Your task to perform on an android device: I am finding Men SolidDivine Slip On Shoes suitable for my father , view the details of the same in the NNNow app
Image 0: 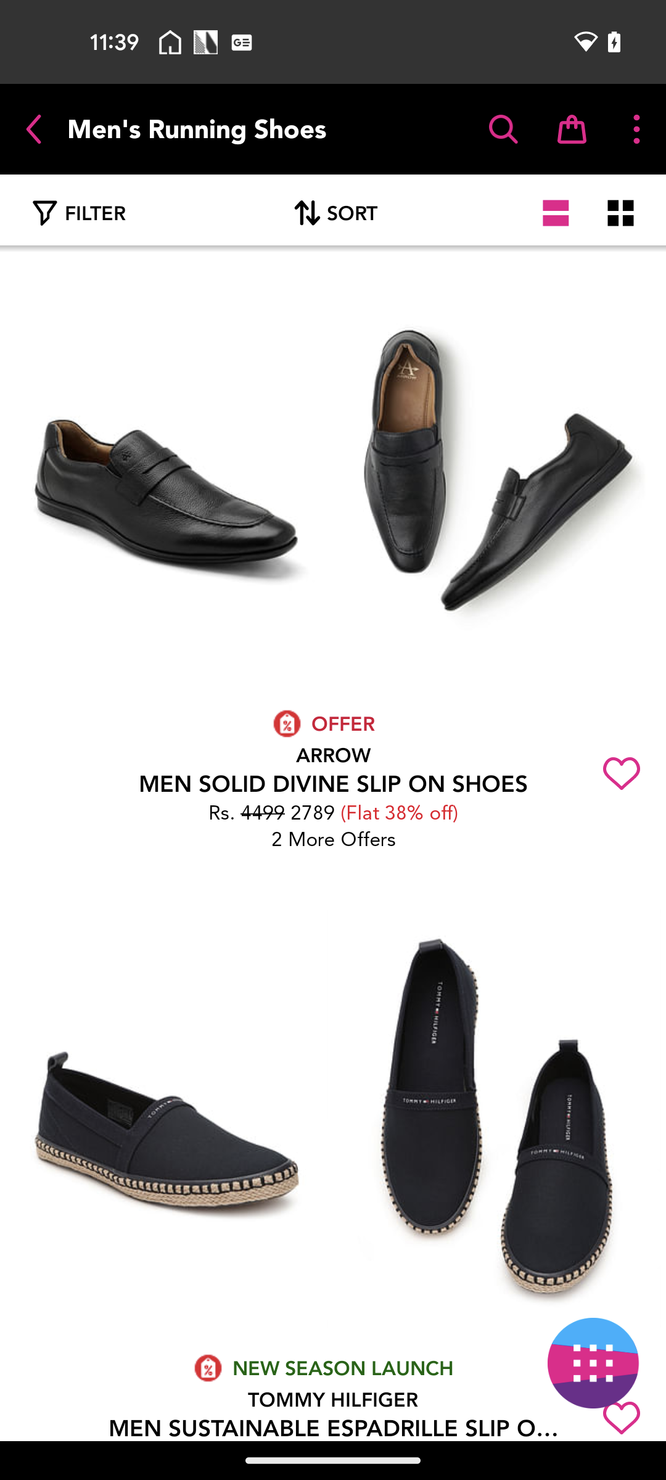
Click on the Men Solid Divine Slip On Shoes 
Step 0: click (231, 445)
Image 1: 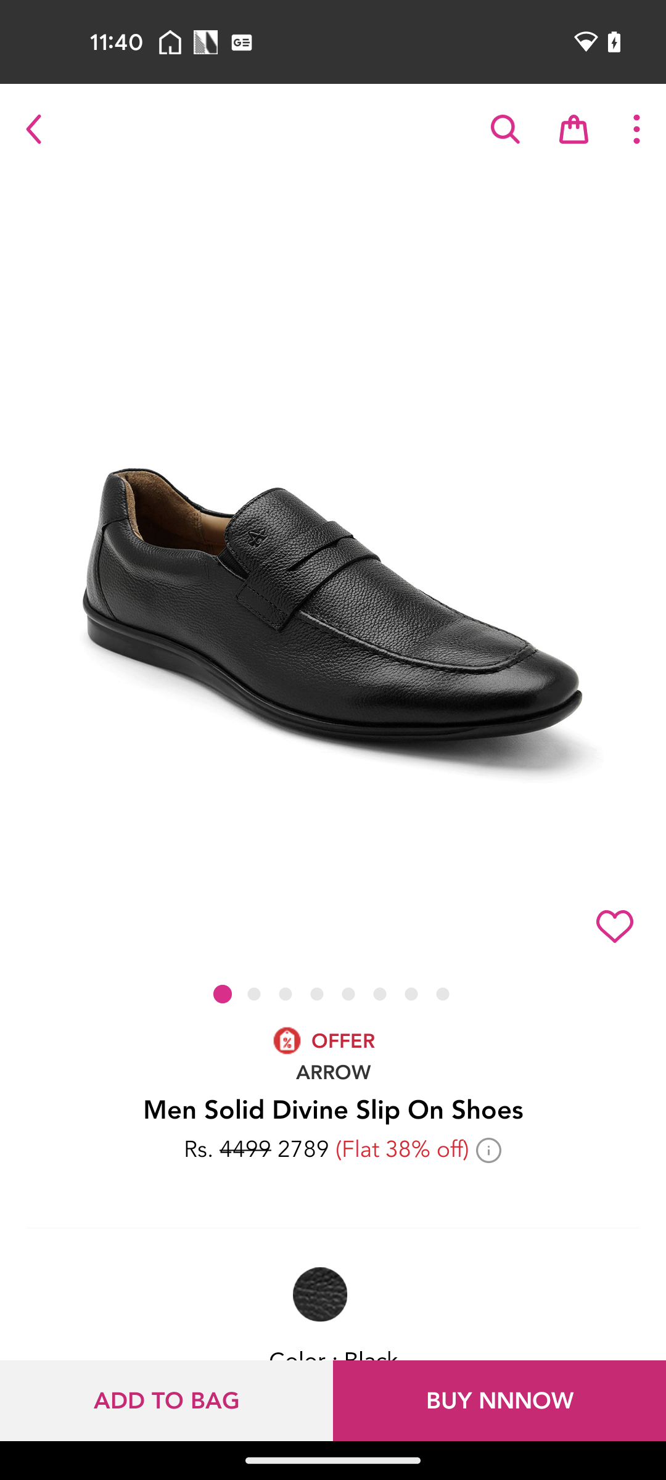
Swipe up to view the details
Step 1: scroll down
Image 2: 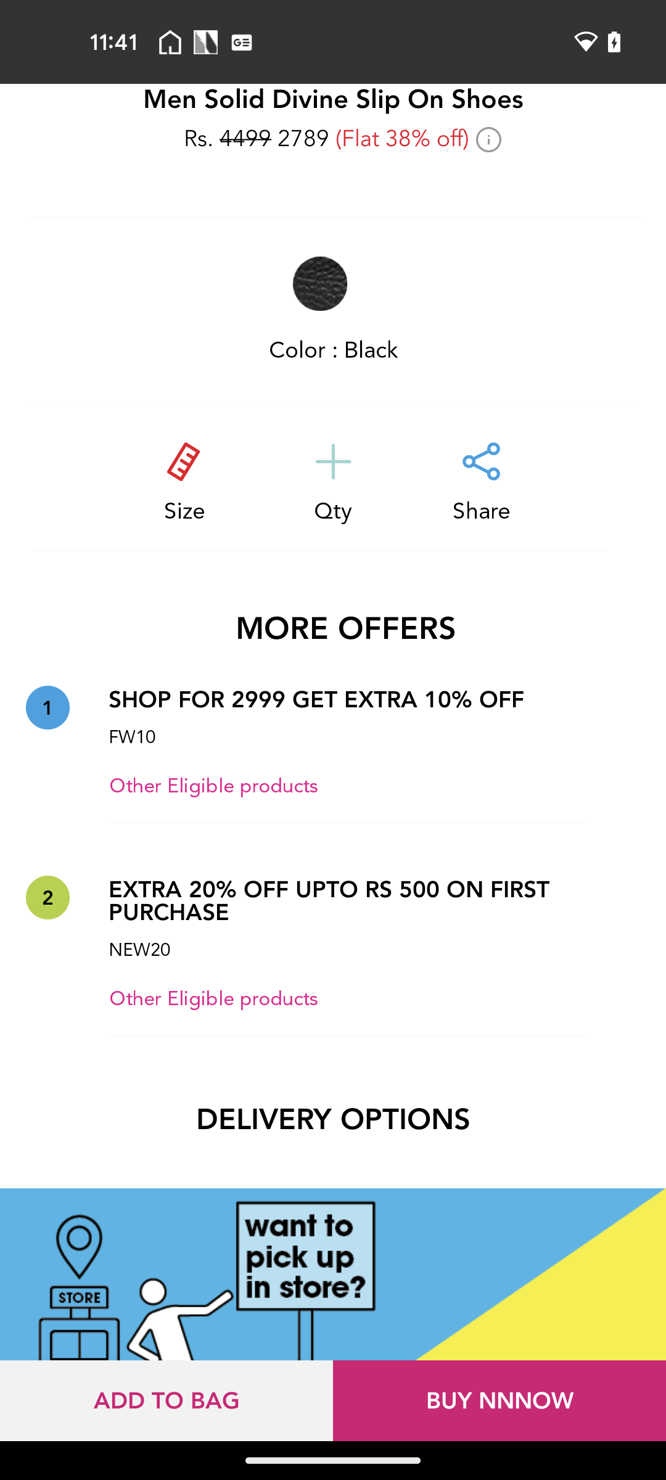
Swipe up to view the details
Step 2: scroll down
Image 3: 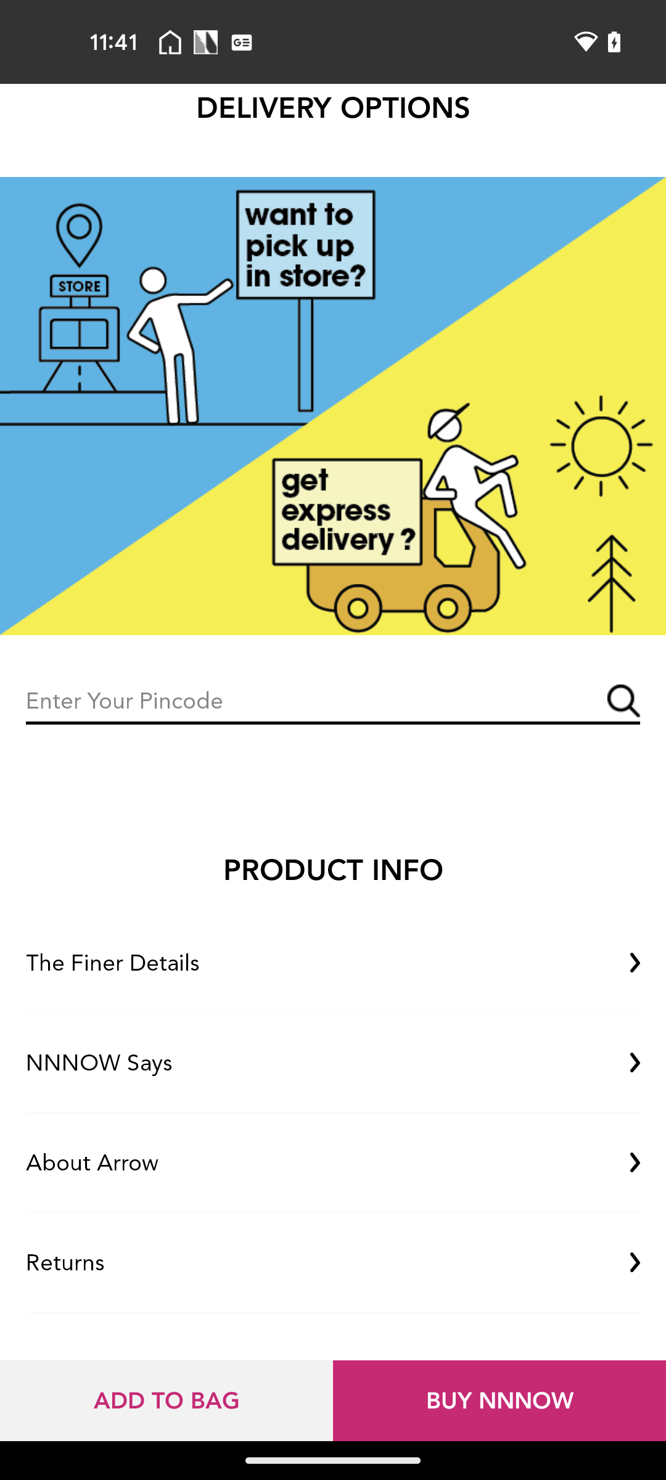
Click on the Finer Details button
Step 3: click (333, 963)